Your task to perform on an android device: I have heard OneXsale is a good brand for CCTV. Check the product and compare it with similar products to check the price difference in the JioMart app.
Image 0: 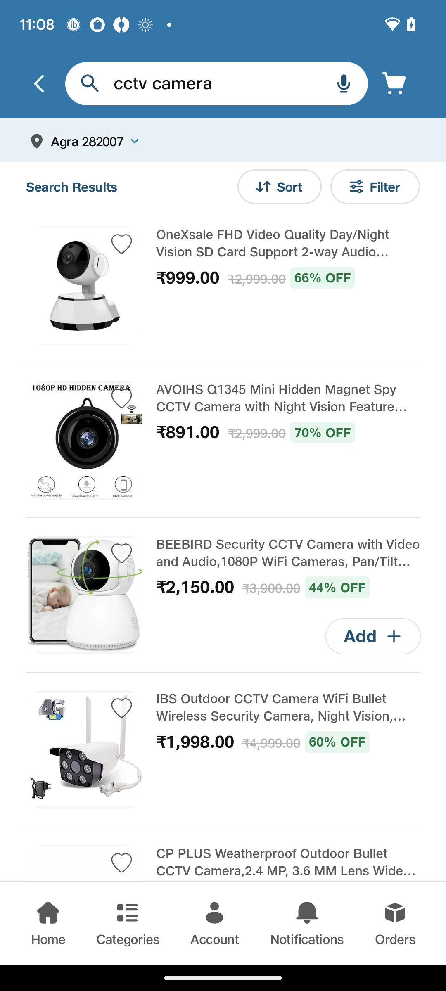
Click on the OneXsale CCTV camera.
Step 0: click (223, 277)
Image 1: 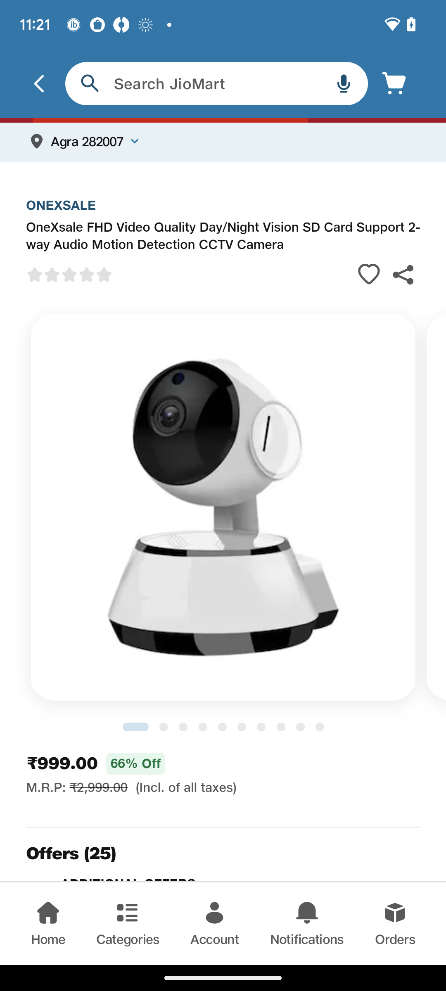
Swipe down to view similar products.
Step 1: scroll down